Your task to perform on an android device: In the Skyscanner app, Find an Indigo flight from New Delhi to Kolkata. Departing on September 6, 2023, at 10:10 a.m. to 12:10 p.m. and returning on September 8, 2023, at 6:55 p.m. to 9:10 p.m
Image 0: 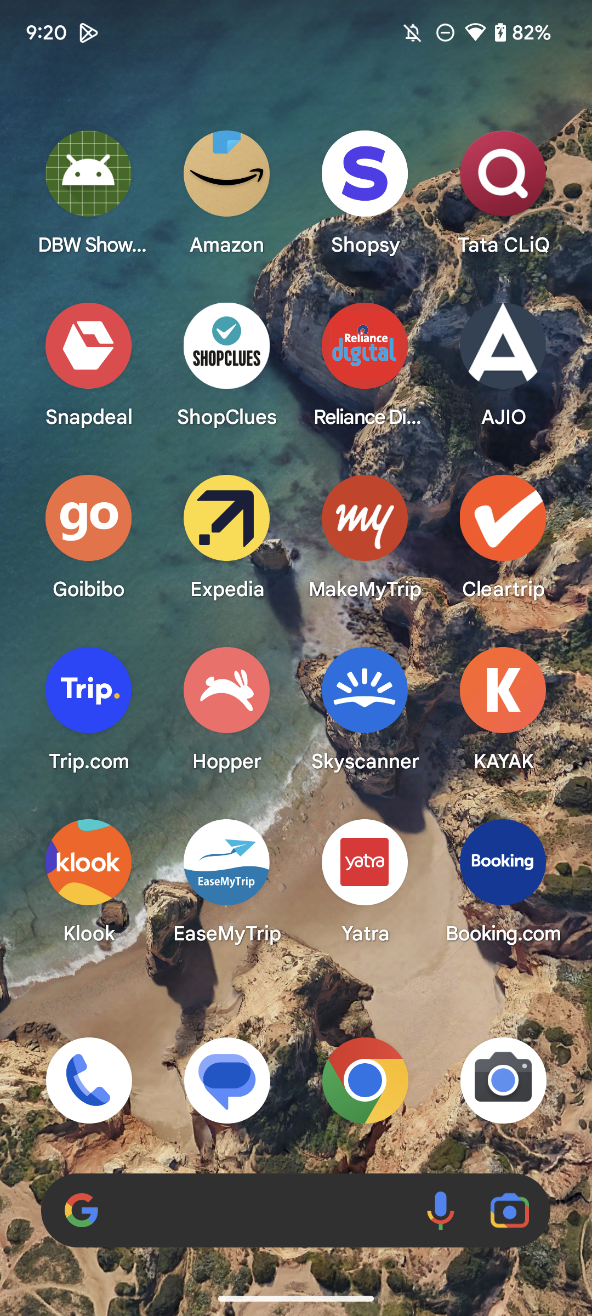
Open the Skyscanner app
Step 0: open app "Skyscanner"
Image 1: 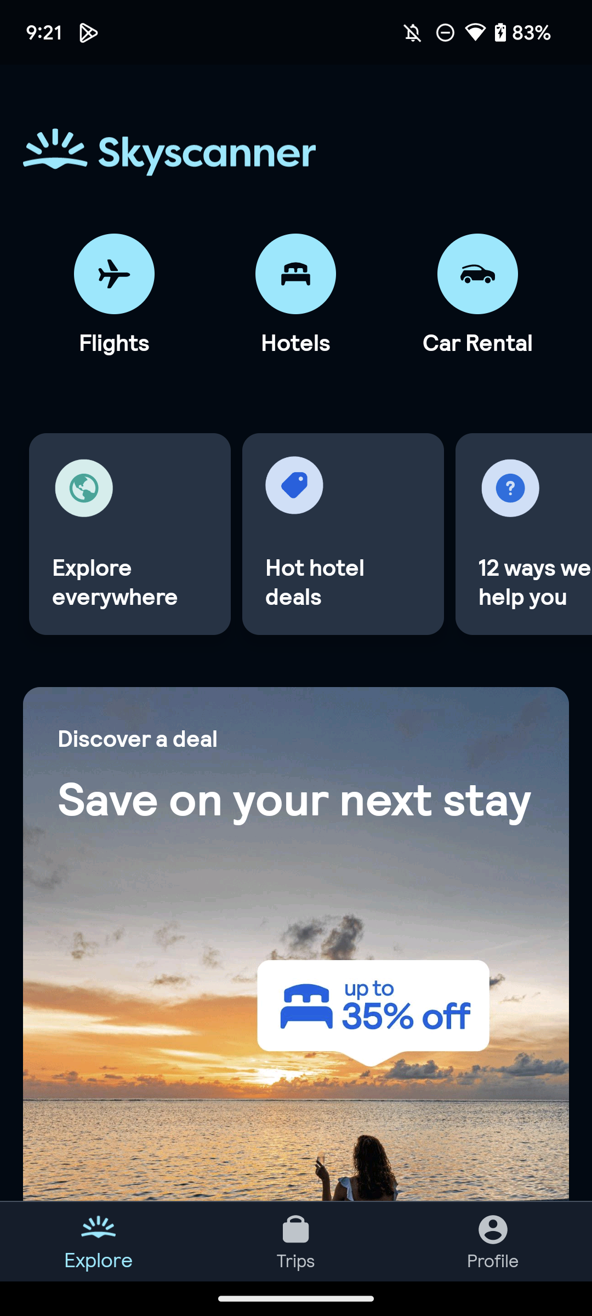
Click on the Flights Icon at the top of the screen
Step 1: click (114, 274)
Image 2: 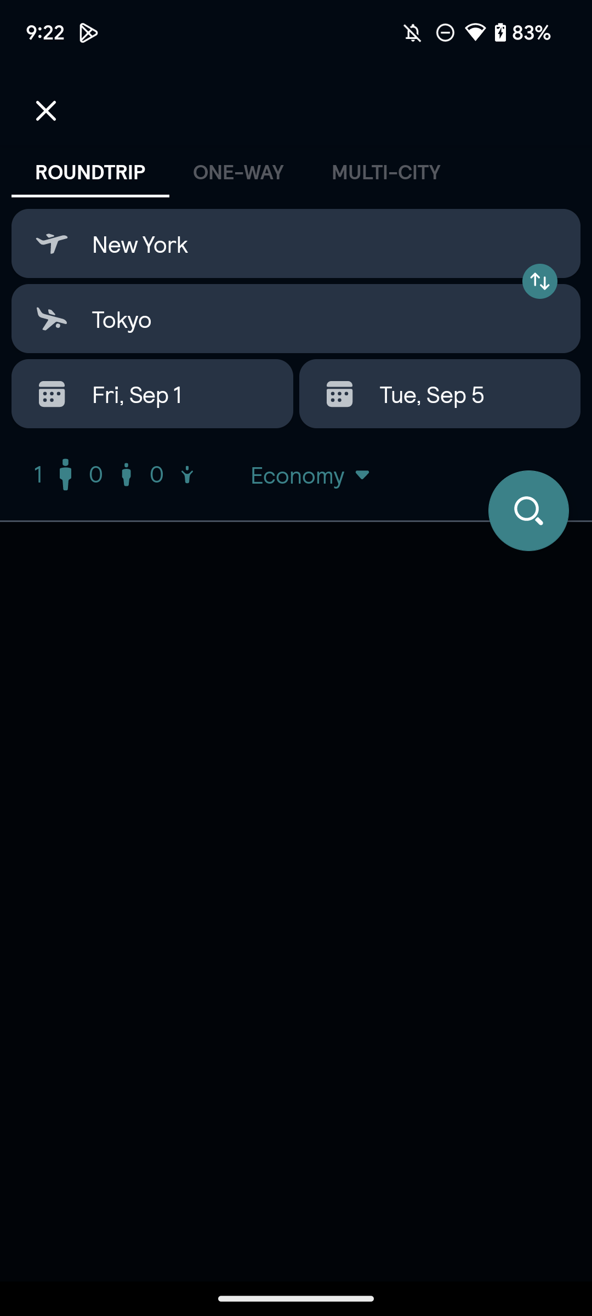
Click on the departure option just below the round-trip option
Step 2: click (295, 243)
Image 3: 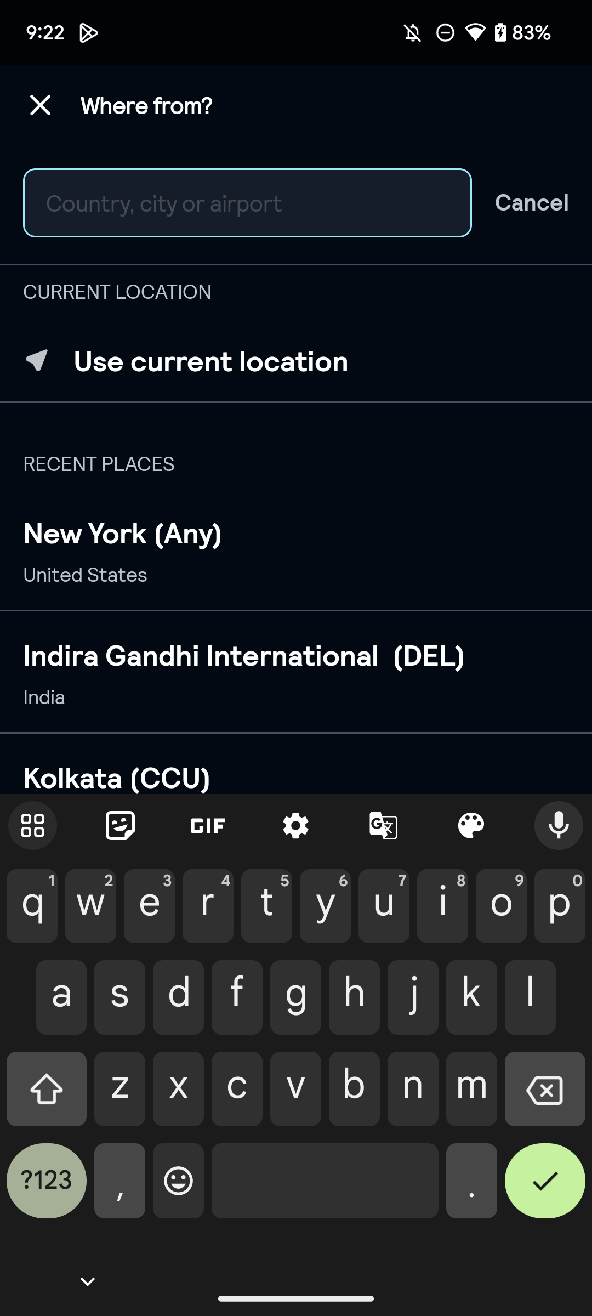
Type "New Delhi" in the country city or airport search bar
Step 3: type "New Delhi"
Image 4: 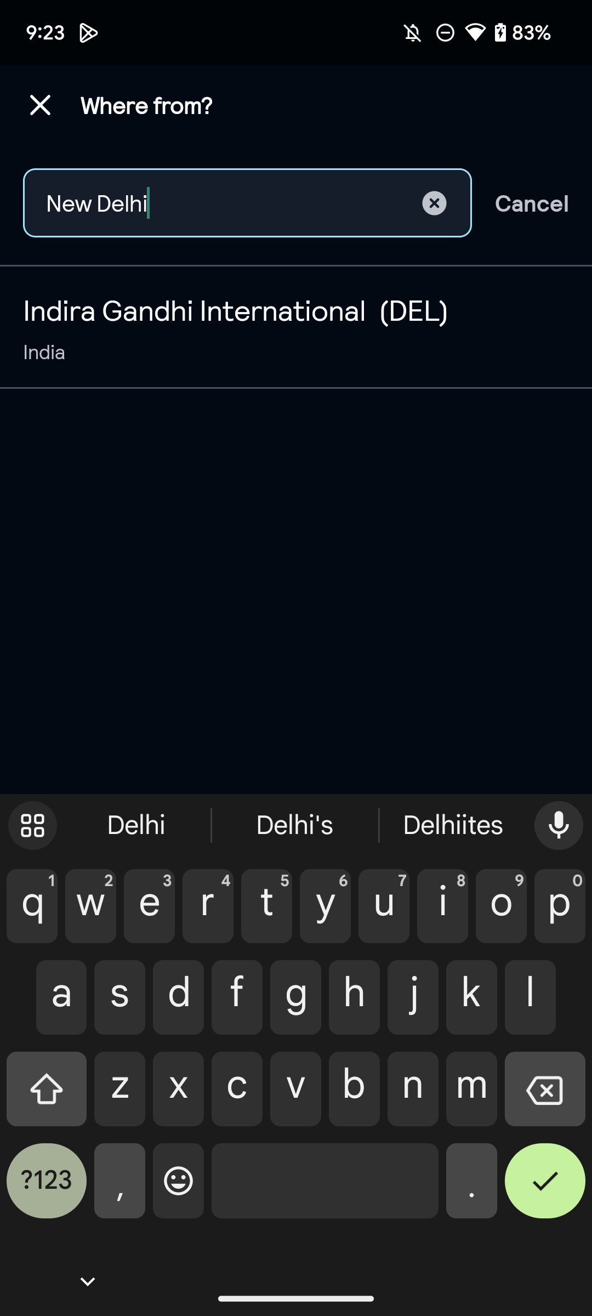
Click on the Indira Gandhi International result
Step 4: click (296, 327)
Image 5: 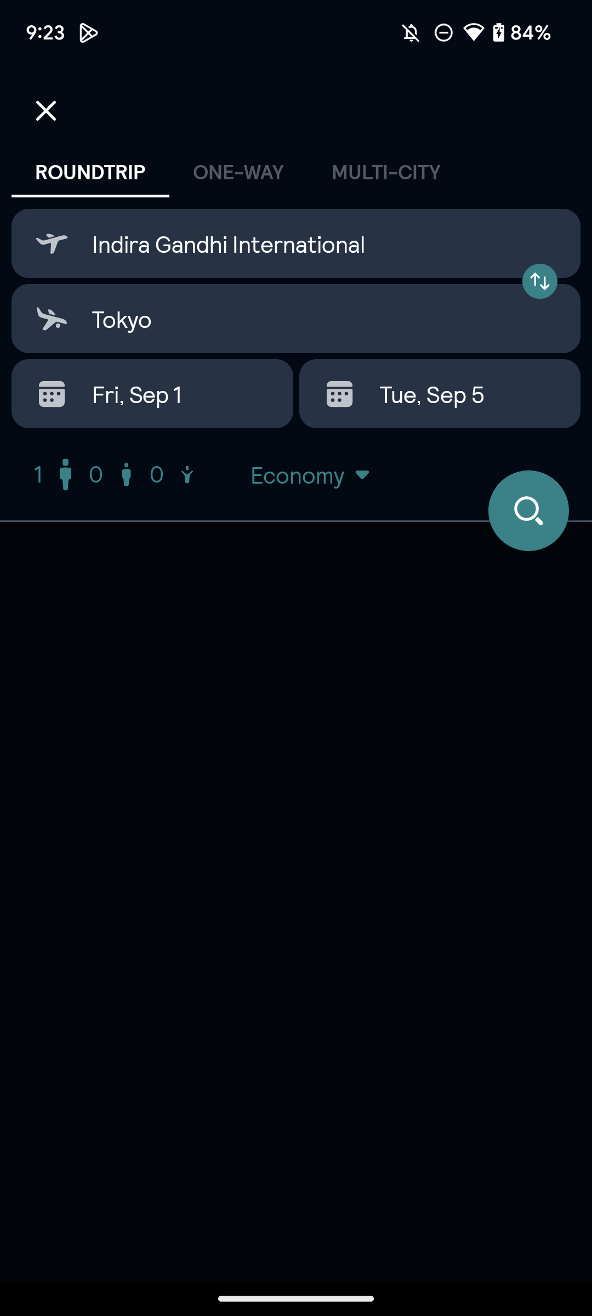
Click on the arrival option just below the departure option
Step 5: click (295, 319)
Image 6: 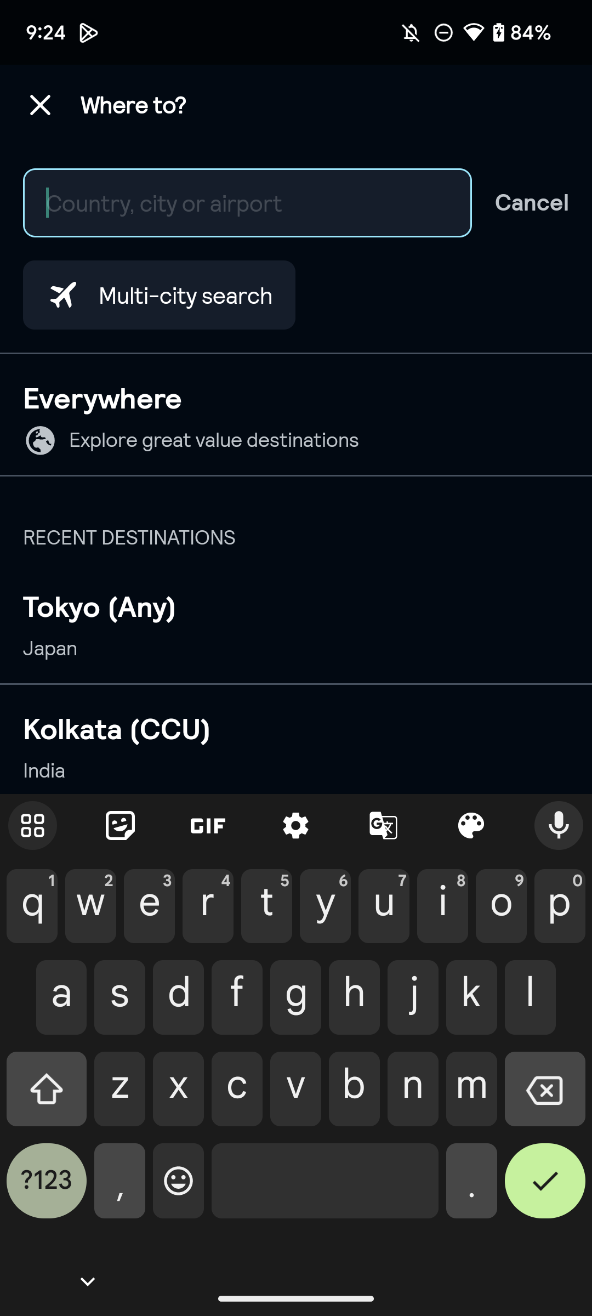
Type "Kolkata" in the country city or airport search bar
Step 6: type "Kolkata"
Image 8: 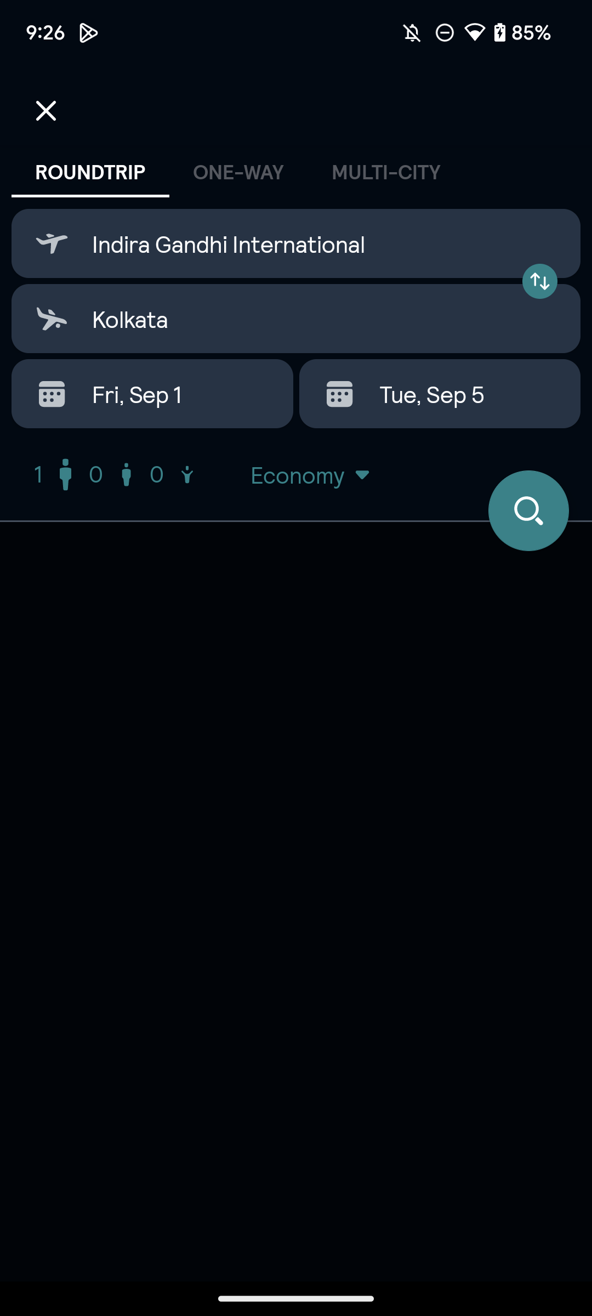
Click on the Calendar Icon to select the dates
Step 8: click (152, 394)
Image 10: 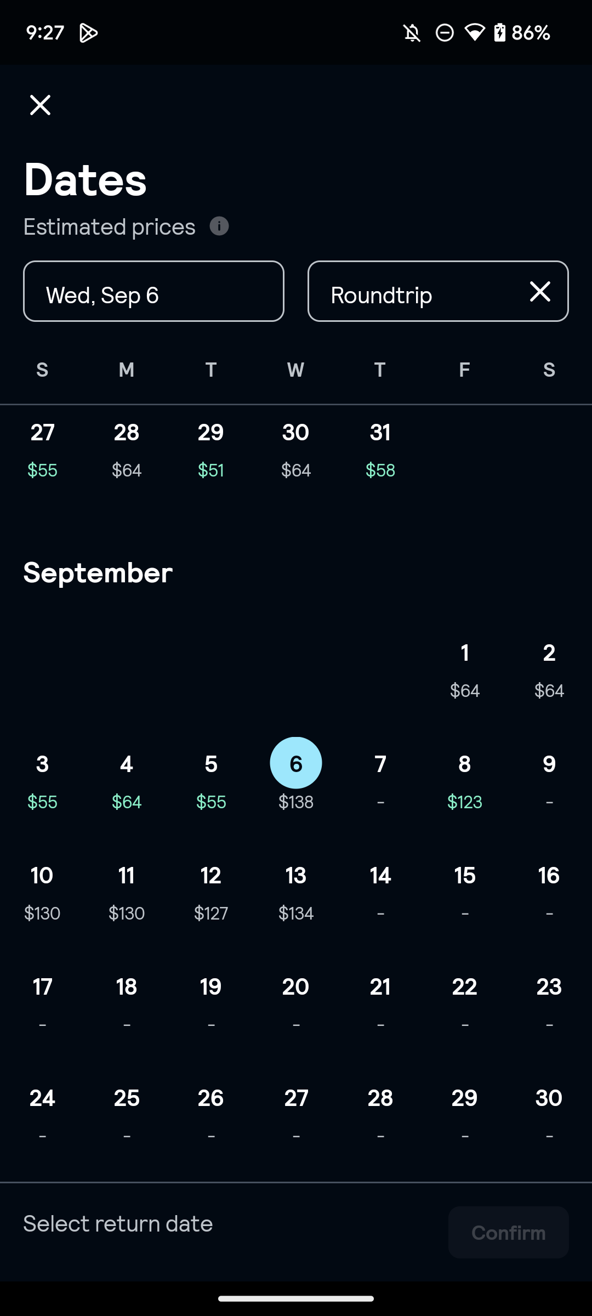
Click on the arrival date of September 8, 2023
Step 10: click (460, 765)
Image 11: 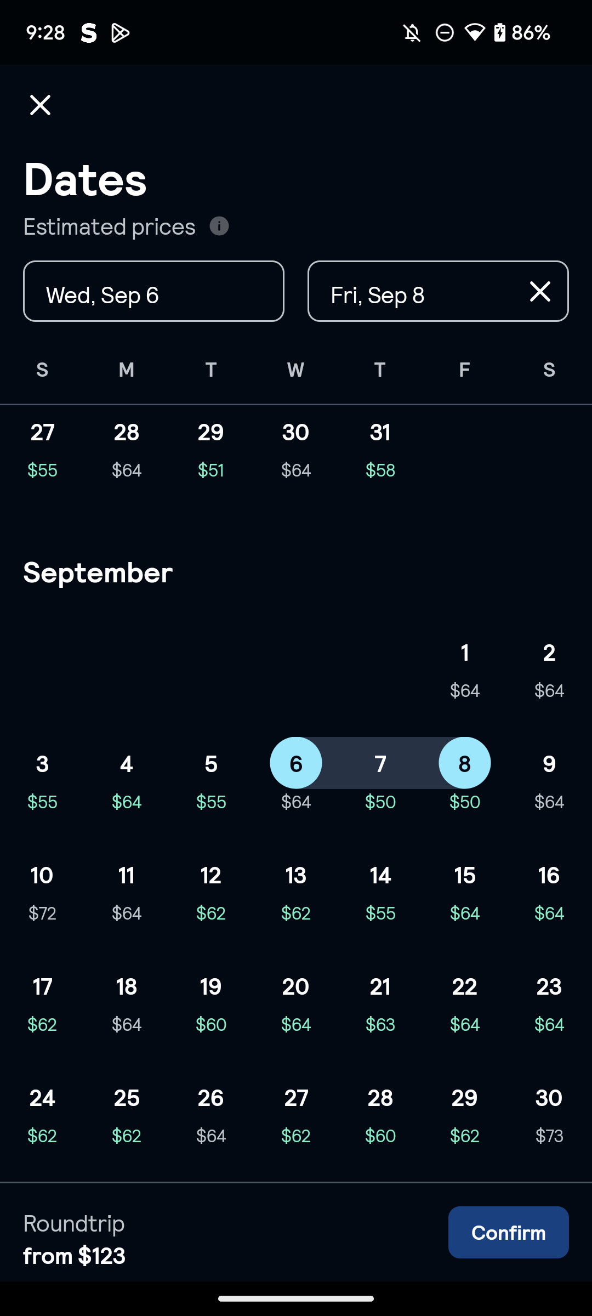
Click on the confirm button at the bottom-right of the screen
Step 11: click (509, 1232)
Image 12: 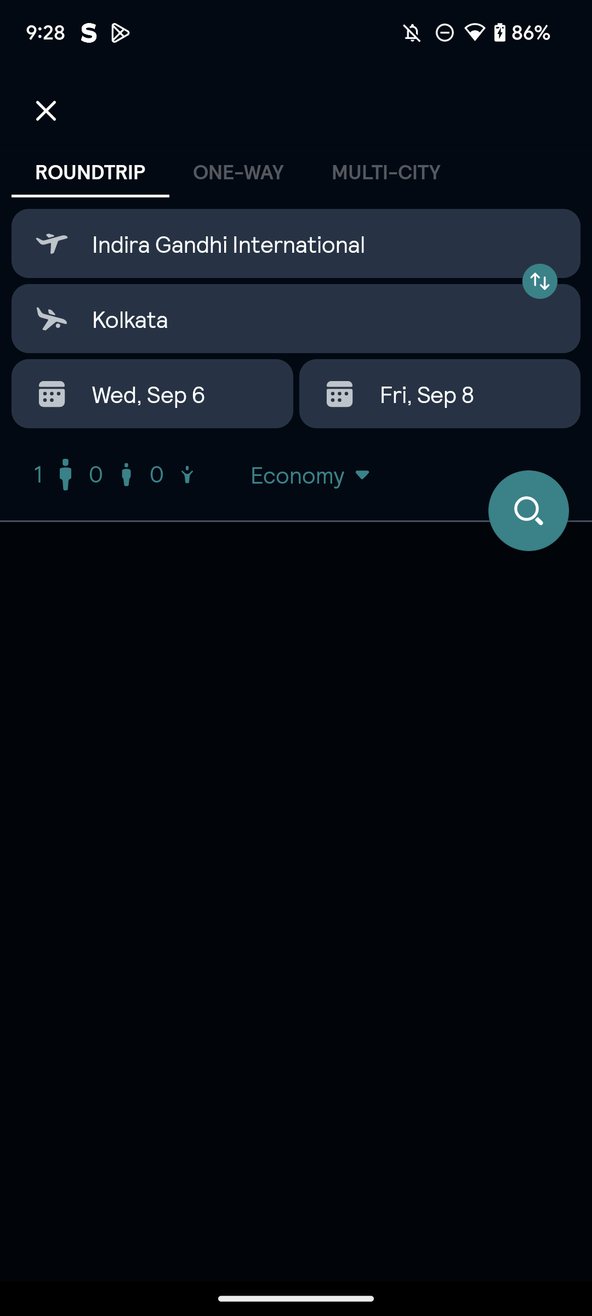
Click on  the Search Icon
Step 12: click (528, 510)
Image 13: 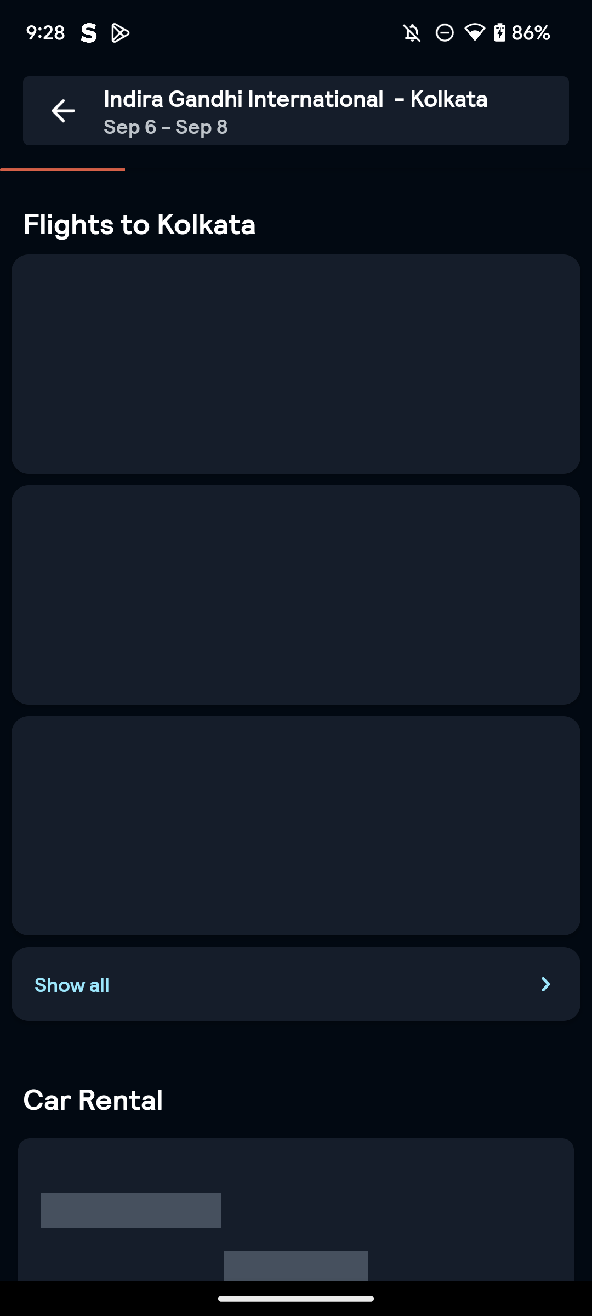
Click on  the Search Icon
Step 13: wait
Image 14: 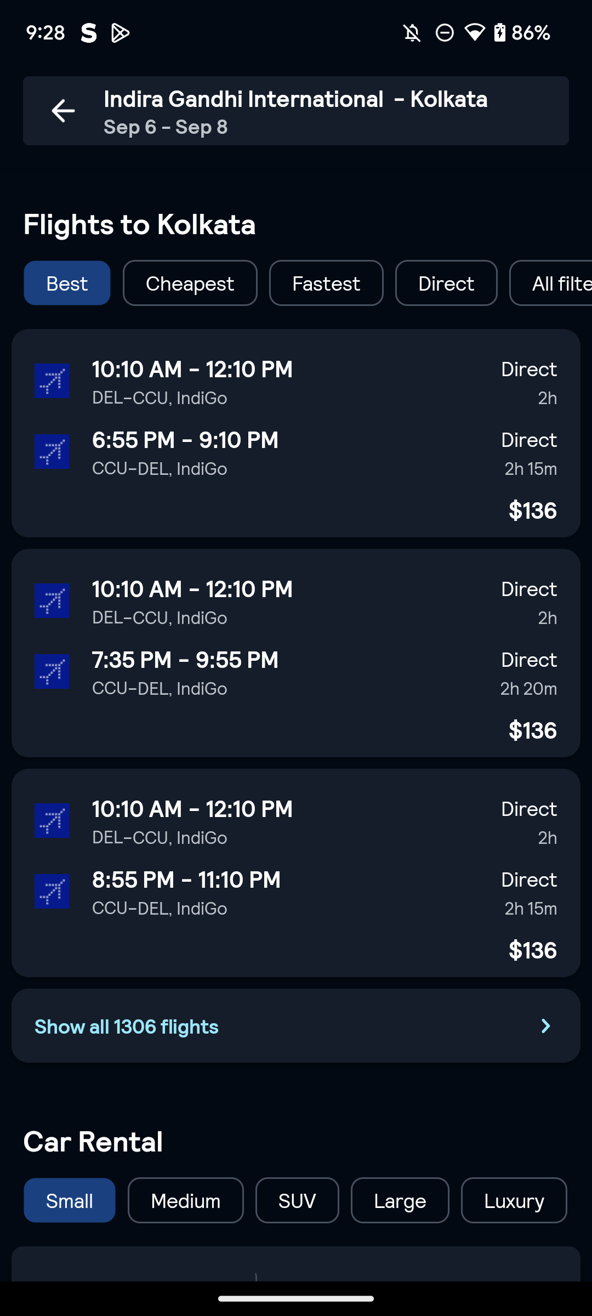
Click on the Departure/Arrival time 10:10AM-12:10PM to 06:55PM-09:10PM
Step 14: click (137, 368)
Image 16: 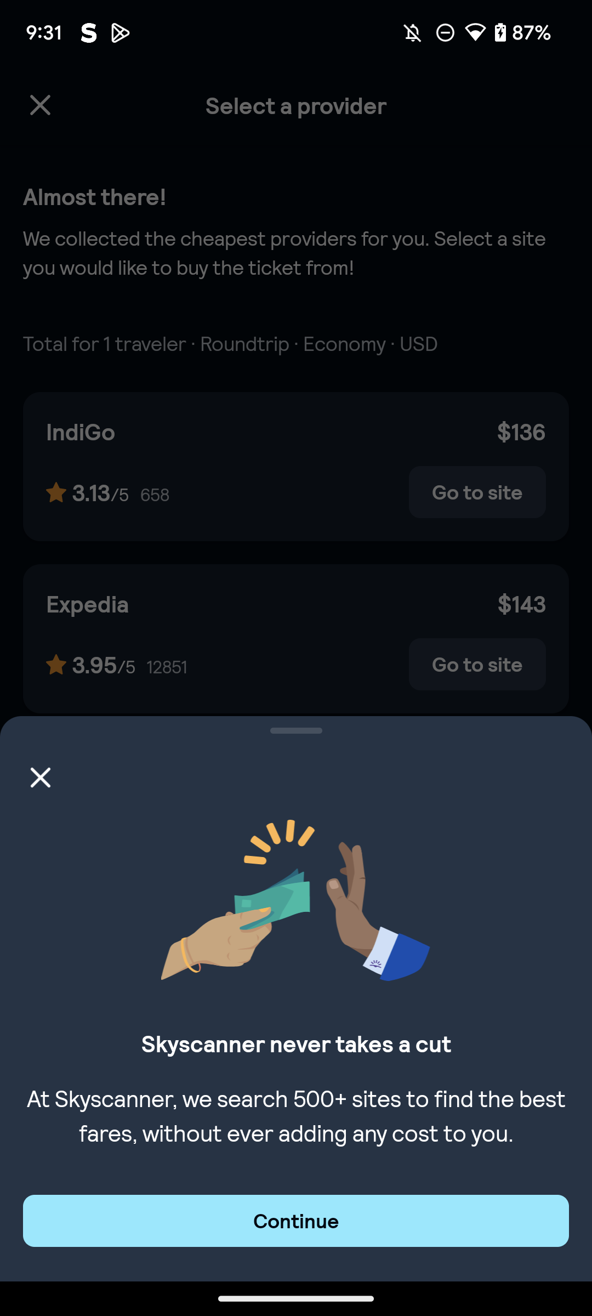
Click on the Choose a provider button at the bottom of the screen
Step 16: wait